Your task to perform on an android device: I am planning to travel to Chicago, so I need to search for hotels in this area.
Image 2: 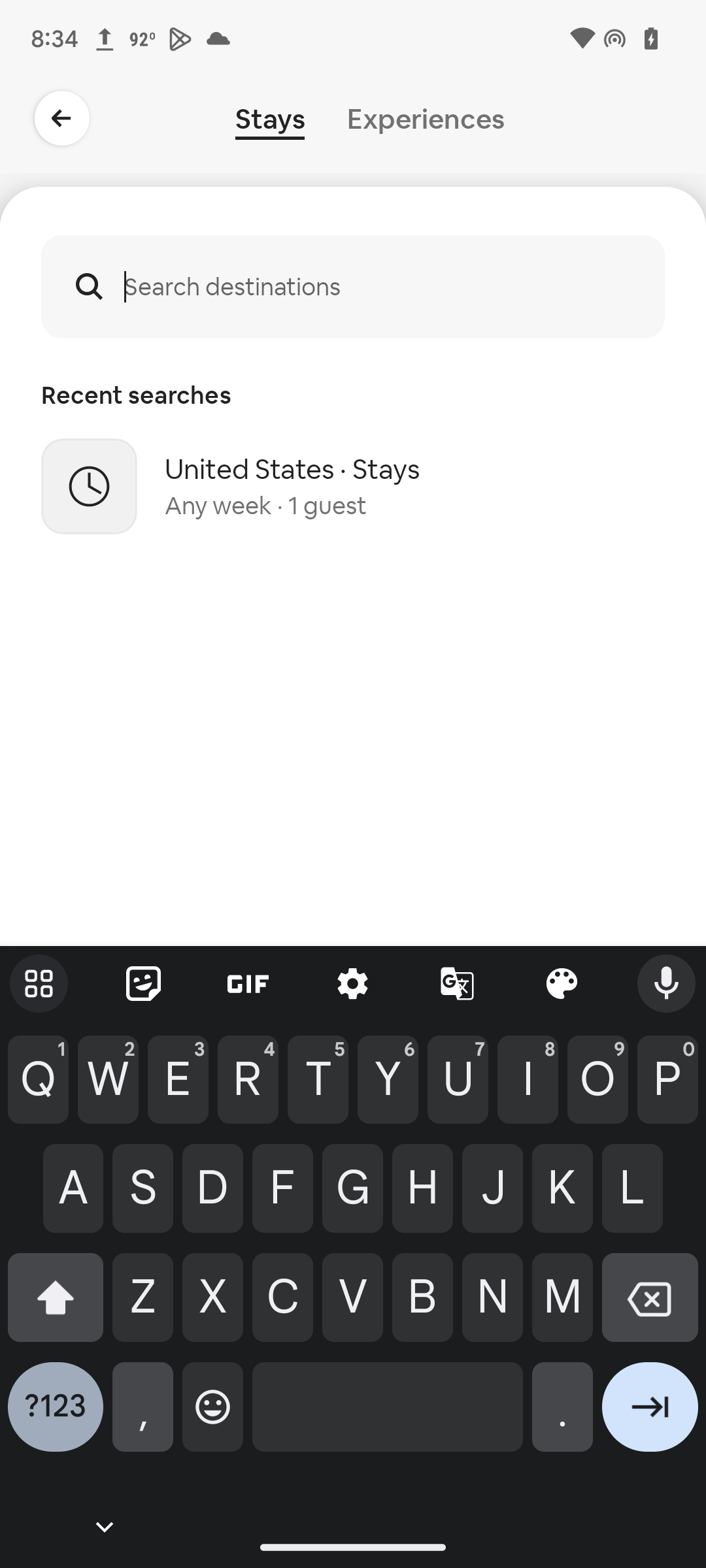
Type text Chicago in search box.
Step 2: type "Chicago."
Image 3: 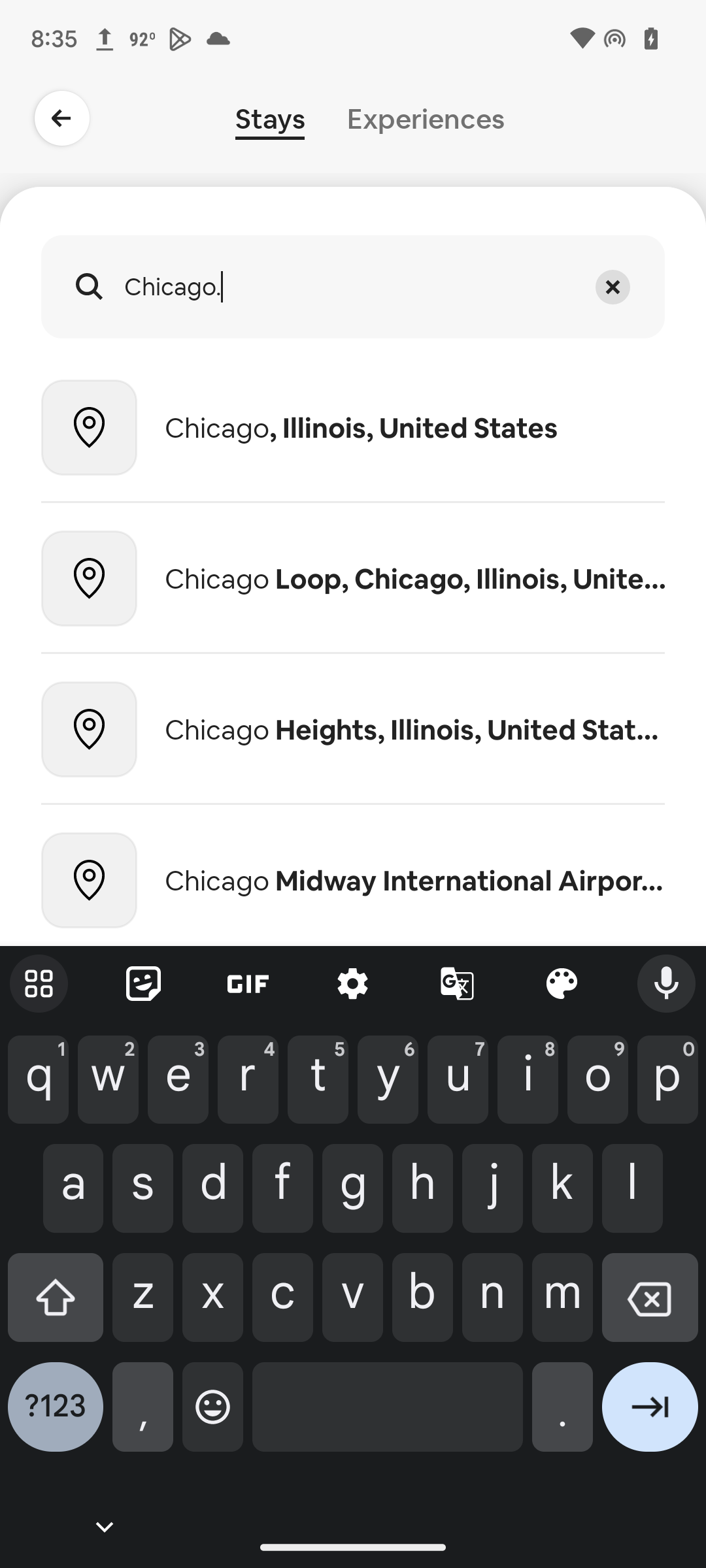
Click on the first option.
Step 3: click (414, 427)
Image 4: 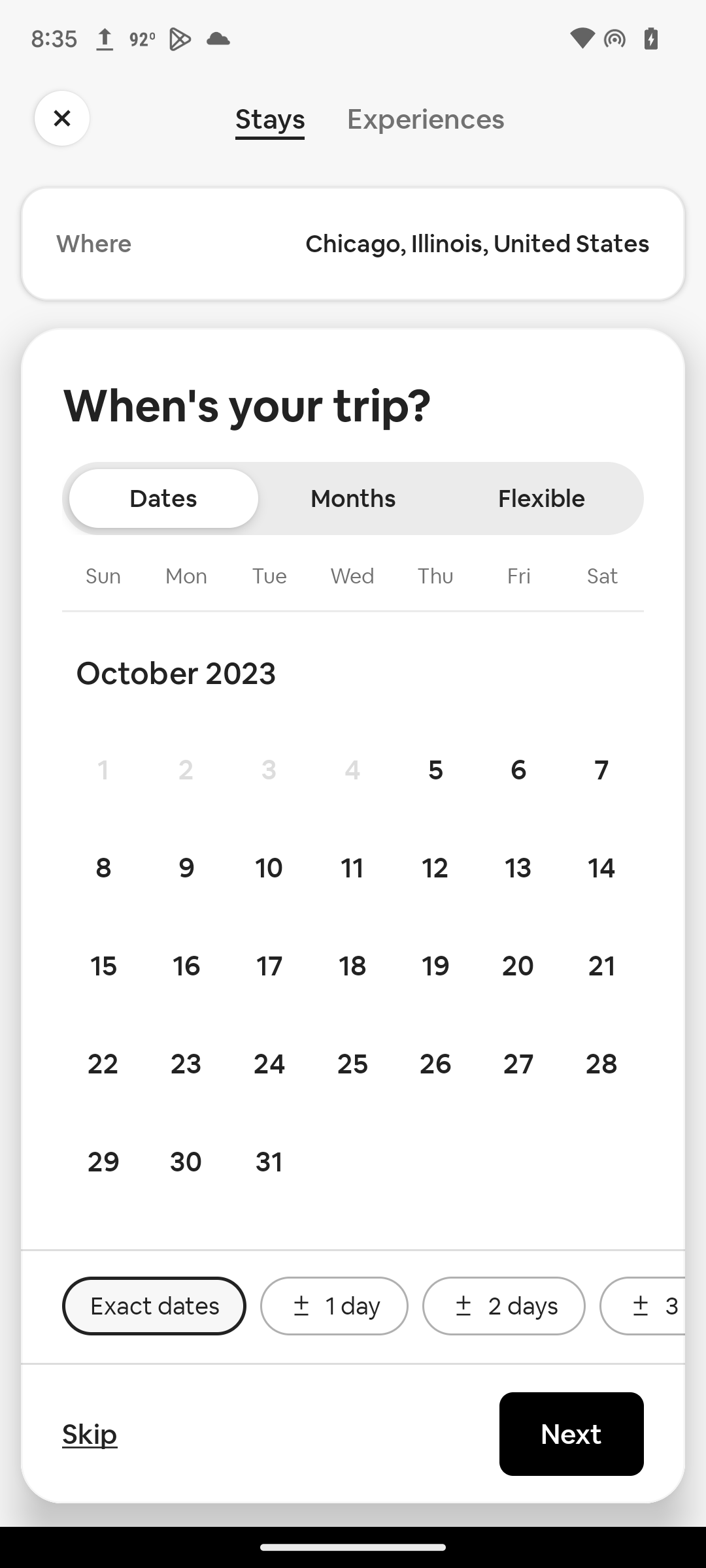
Click on the Next button.
Step 4: click (571, 1434)
Image 5: 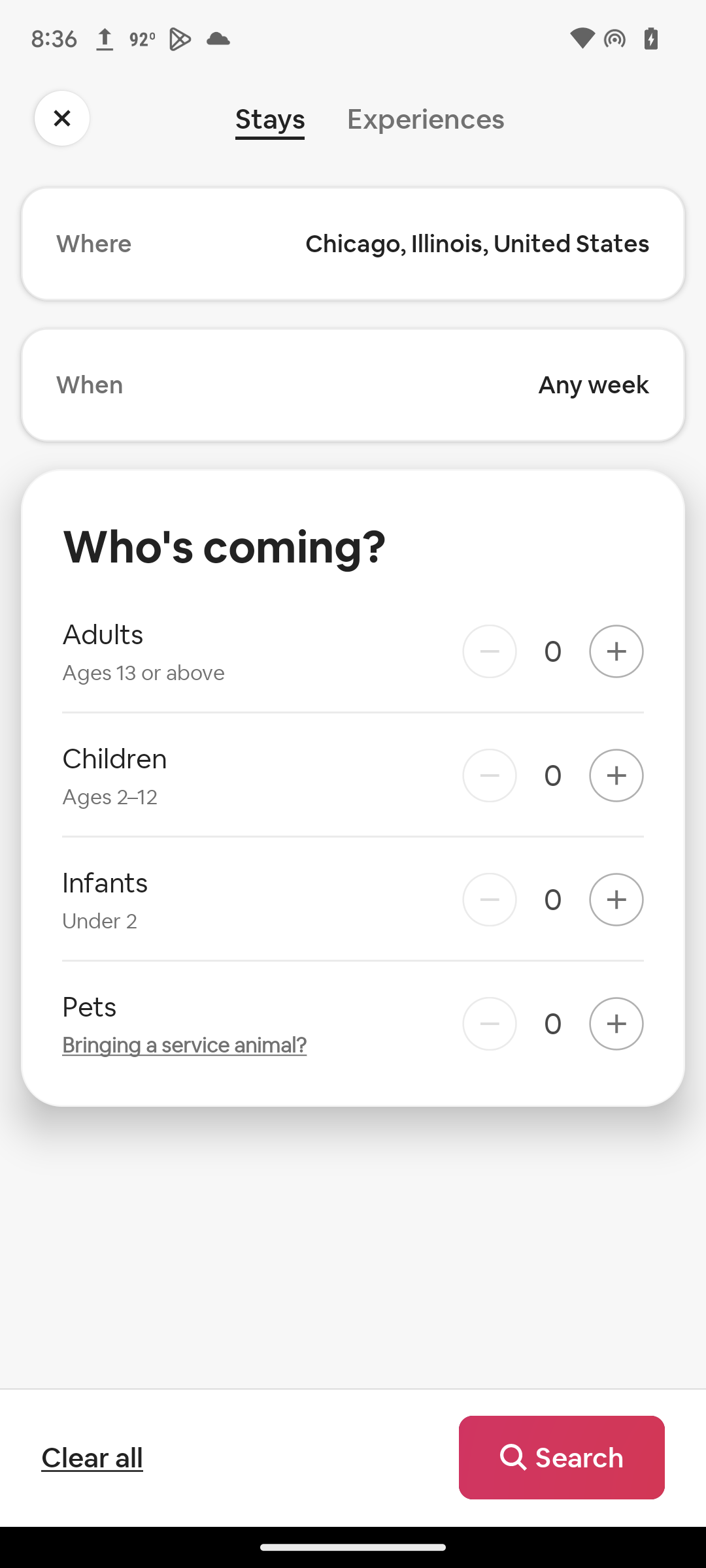
Click on the plus button to add one adult.
Step 5: click (616, 651)
Image 7: 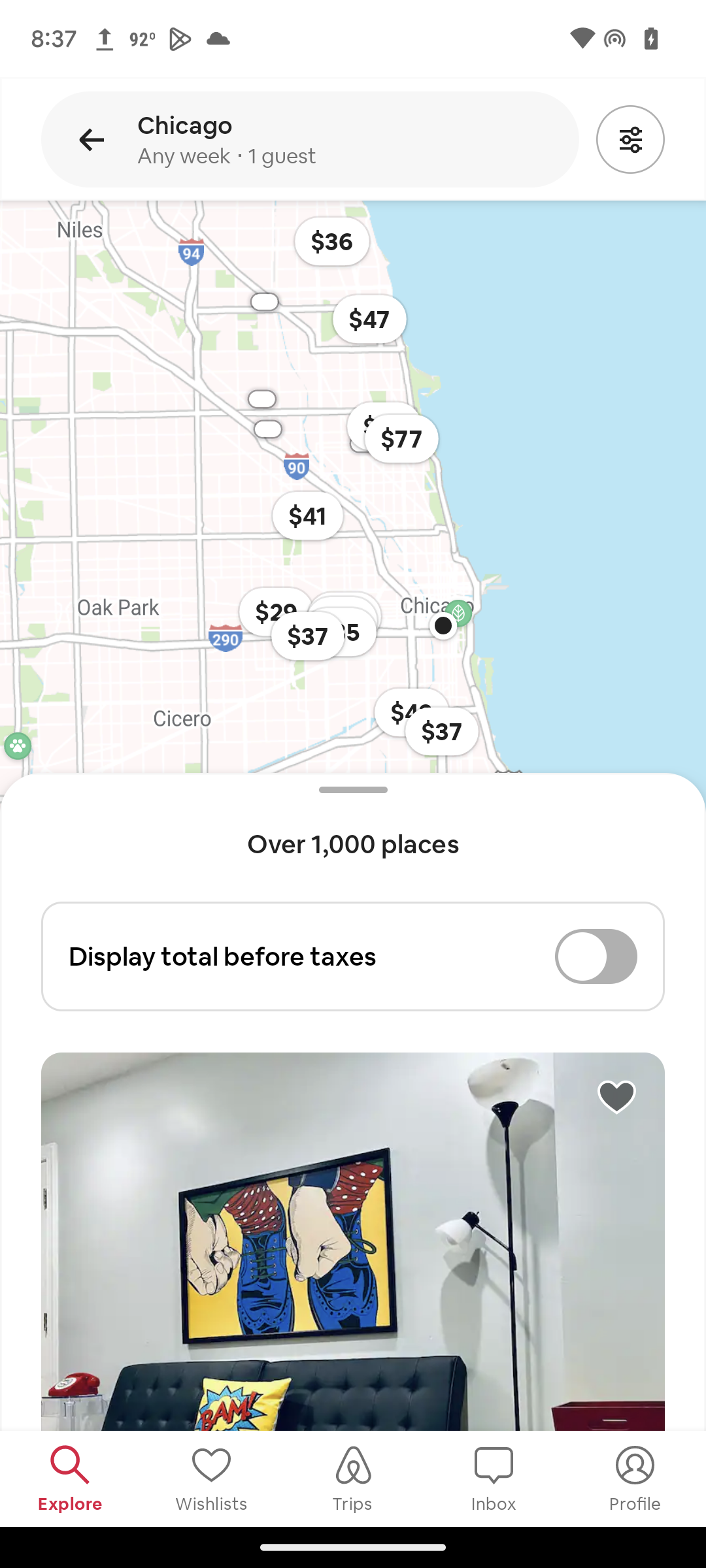
Swipe up to view hotels.
Step 7: scroll down
Image 8: 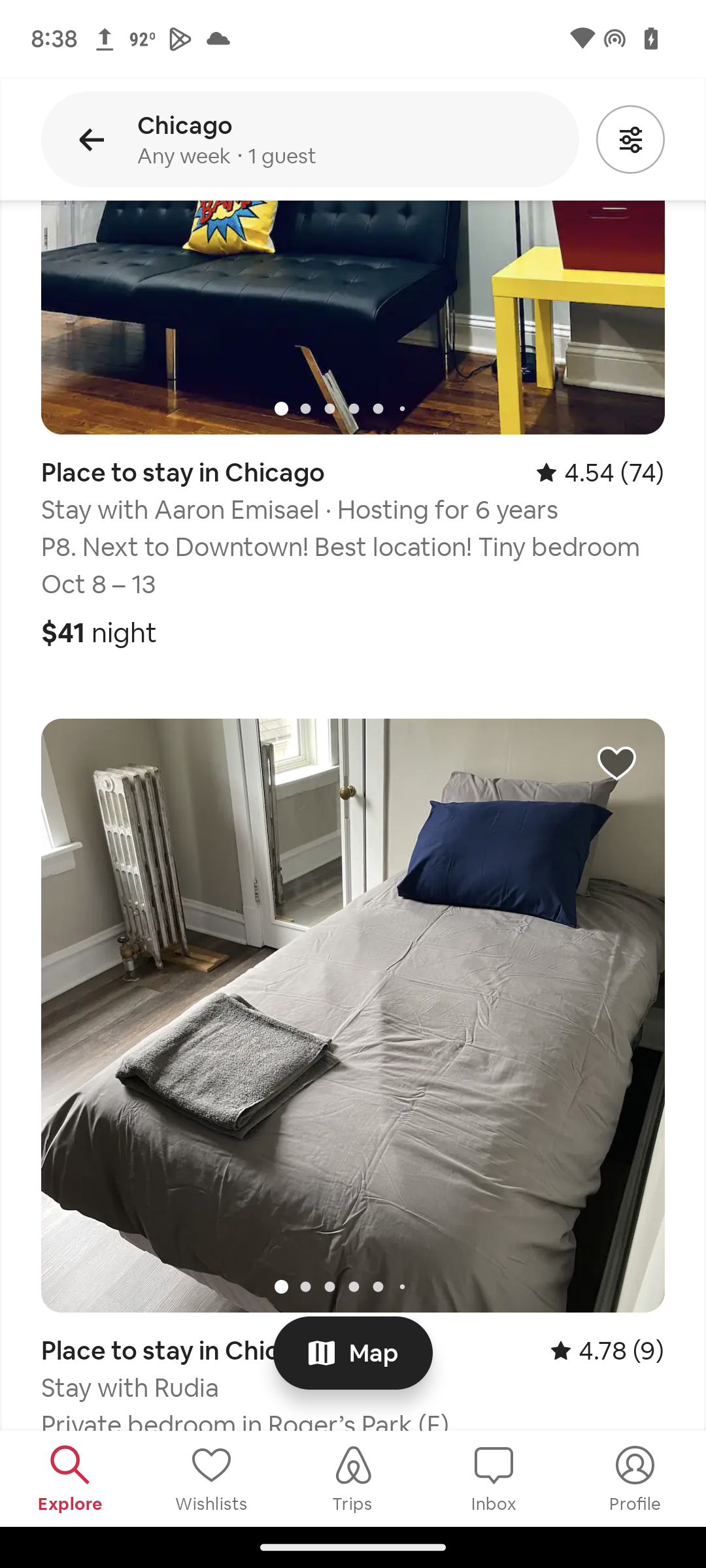
Swipe up to view hotels.
Step 8: scroll down
Image 9: 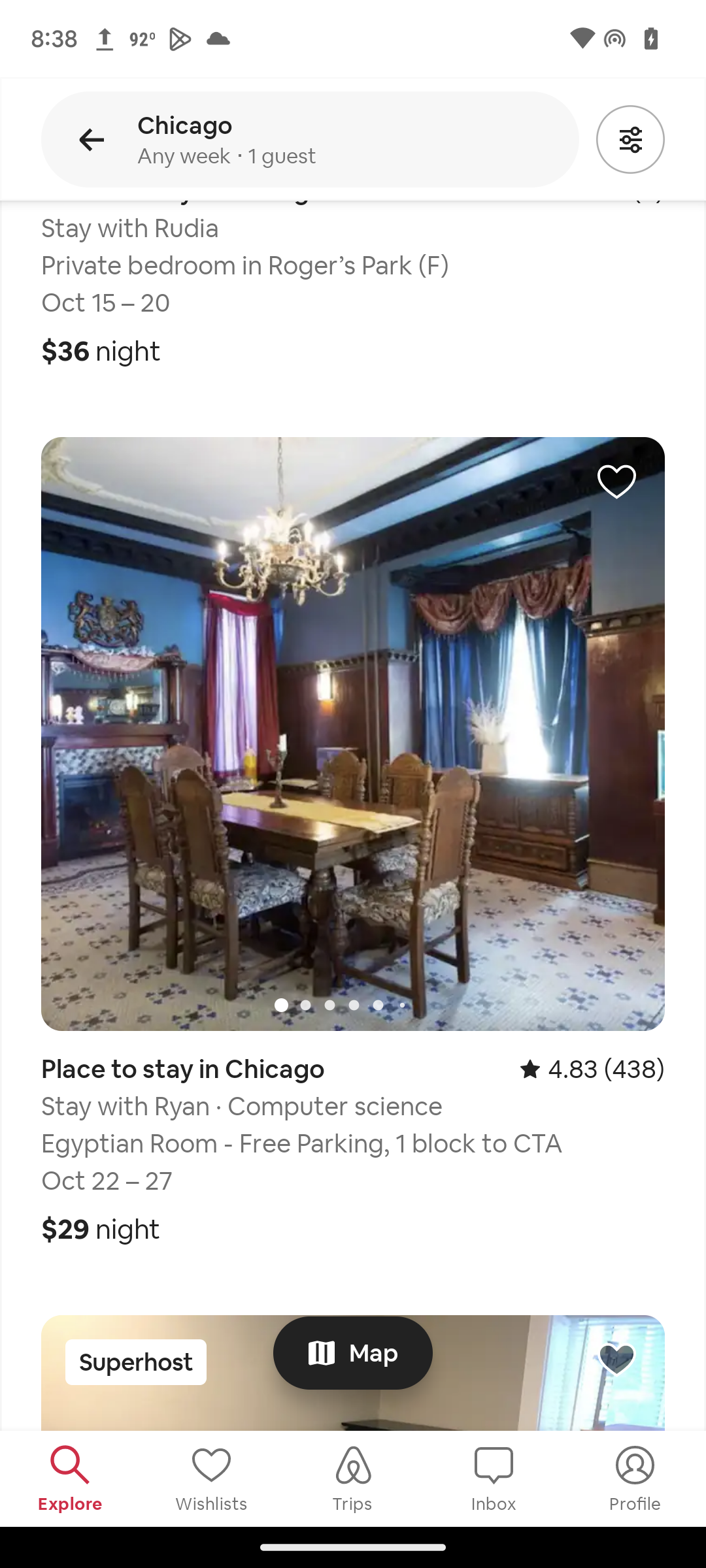
Swipe up to view hotels.
Step 9: scroll down